Your task to perform on an android device: View the Step-by-step Recipe instructions for Choco chips cookies.
Image 0: 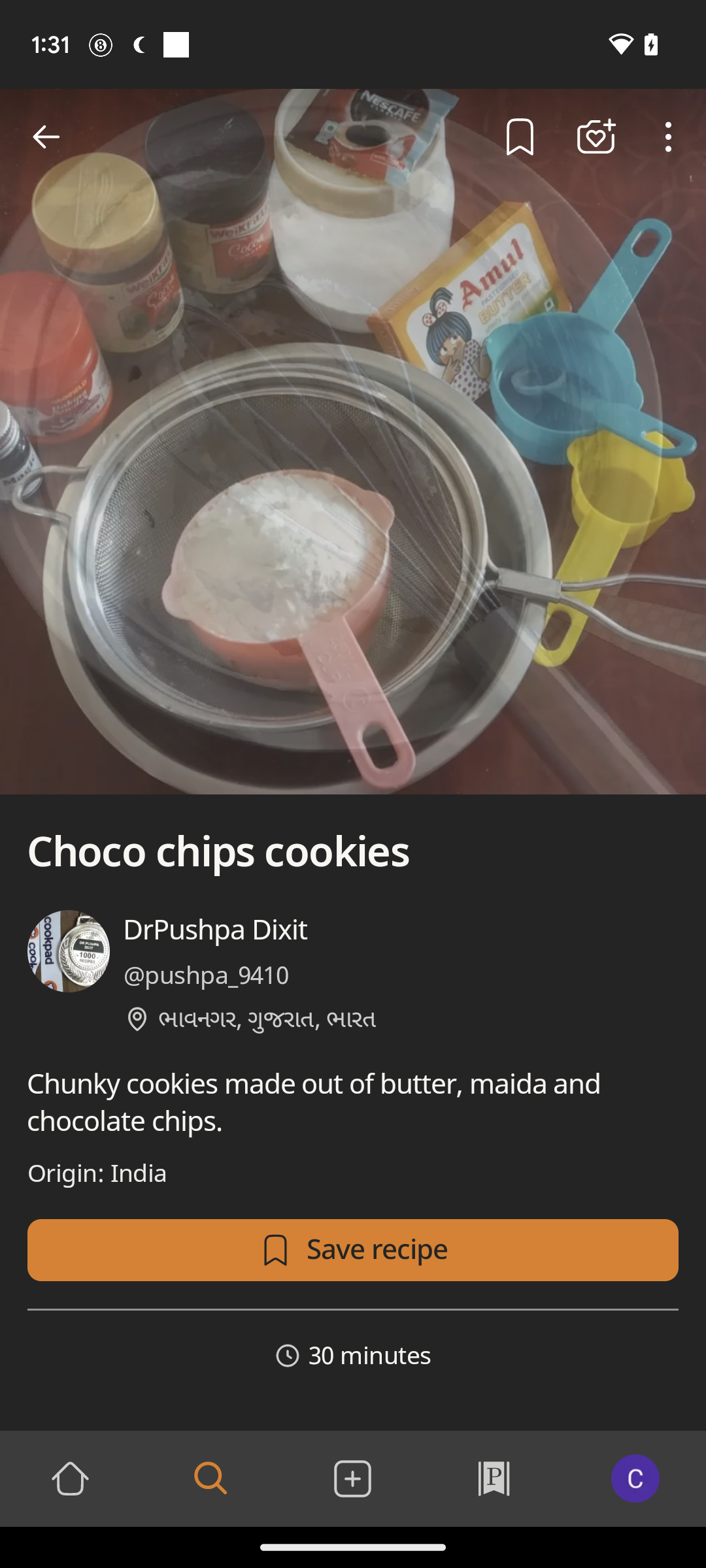
Scroll Up
Step 0: scroll down
Image 1: 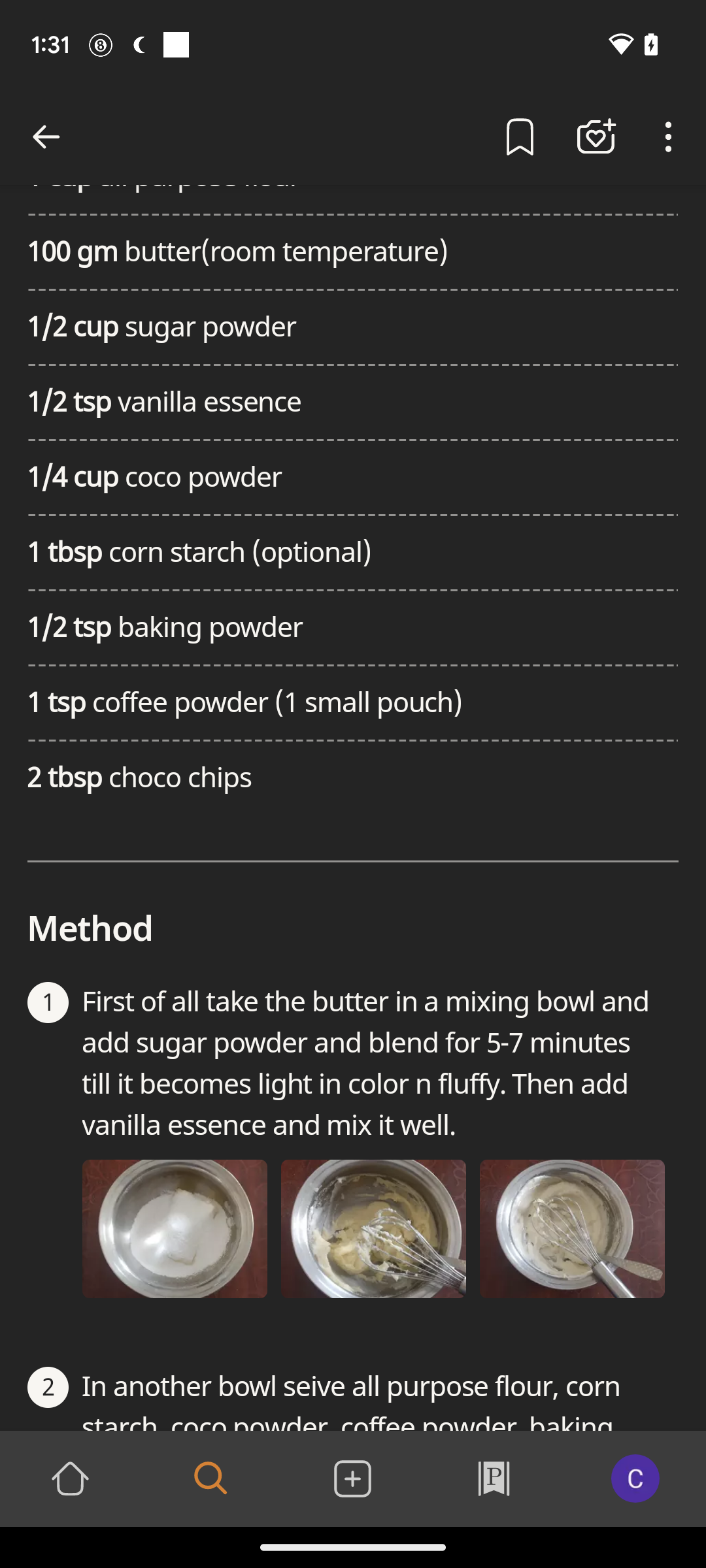
Scroll Up
Step 1: scroll down
Image 2: 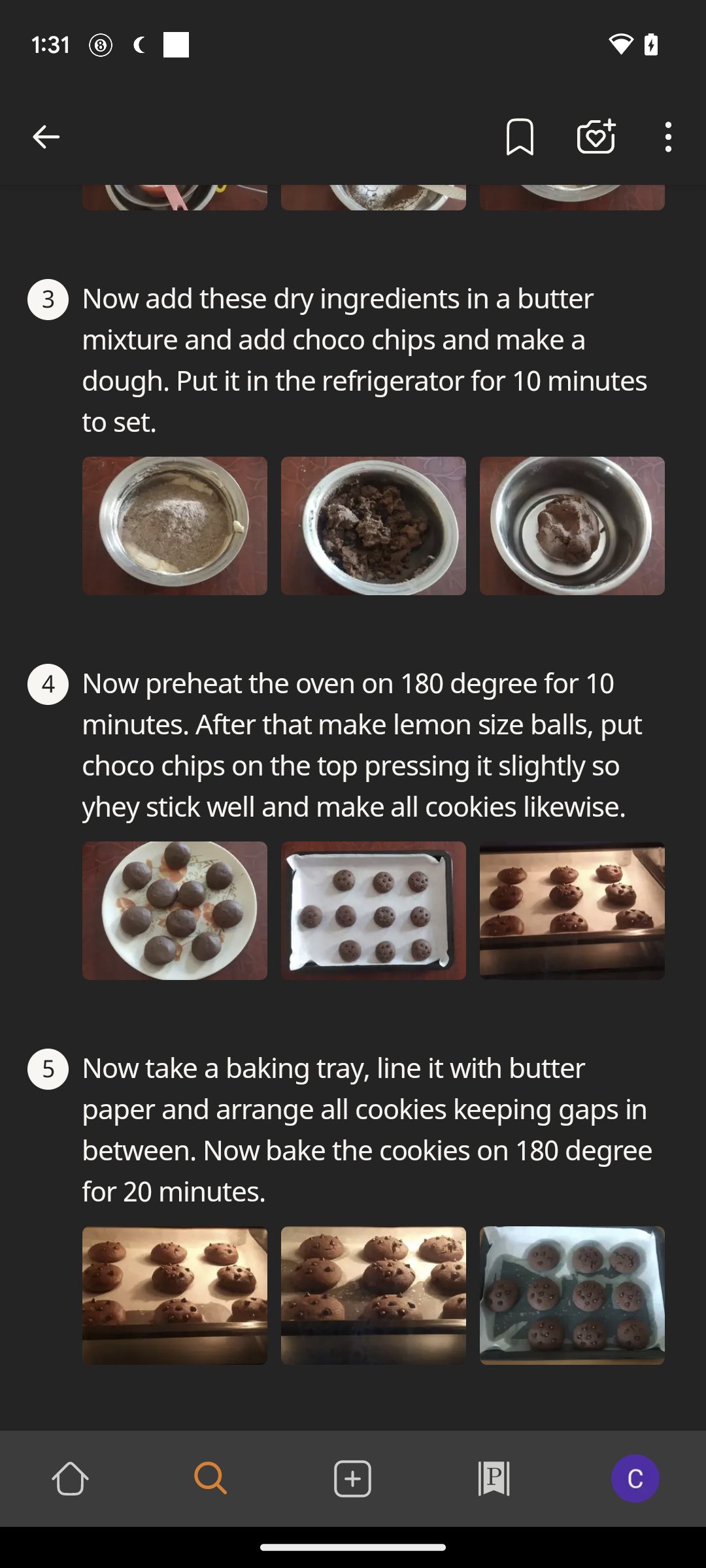
Scroll Up
Step 2: scroll down